Your task to perform on an android device: Go to the My Trips tab and track the status of the train from London St Pancras to NE.
Image 0: 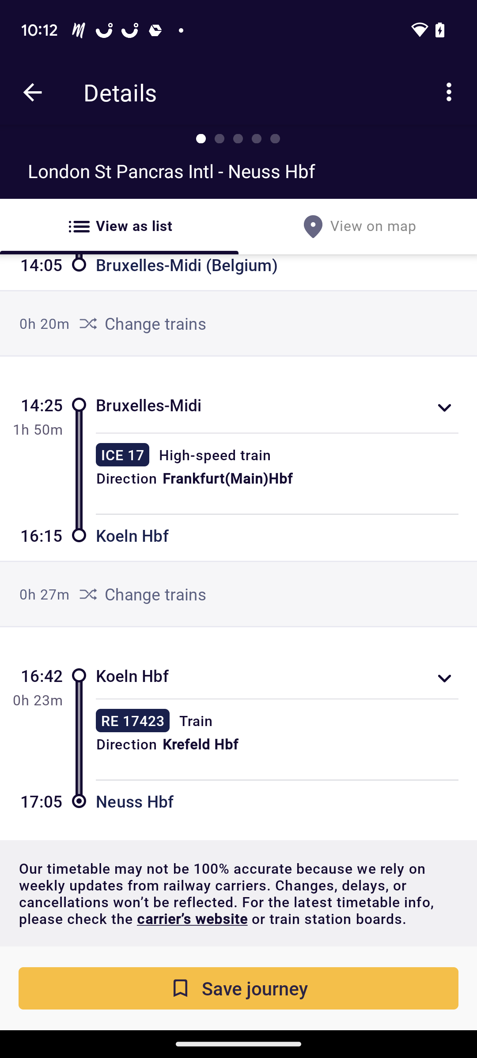
Click on the save journey tab at the bottom of the screen.
Step 0: click (238, 988)
Image 2: 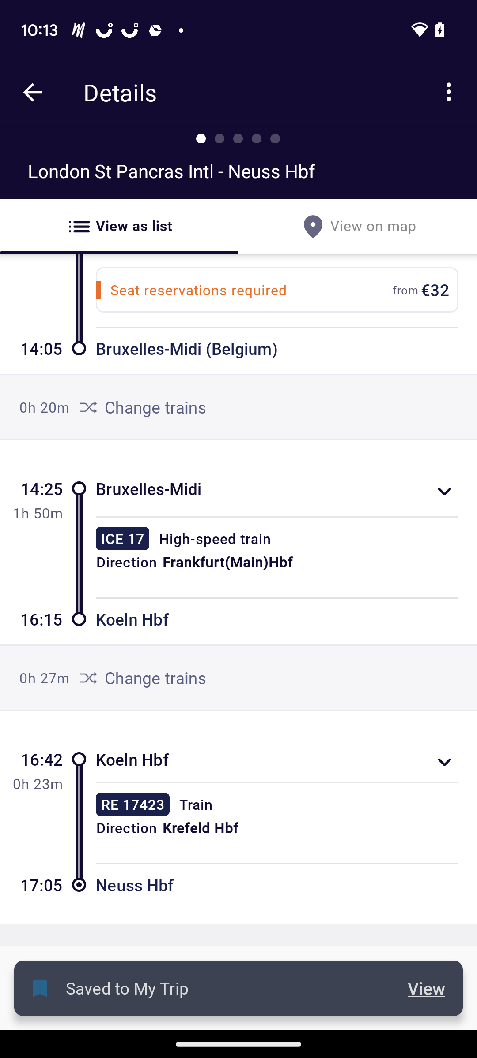
Go back to the previous screen
Step 2: press back button
Image 3: 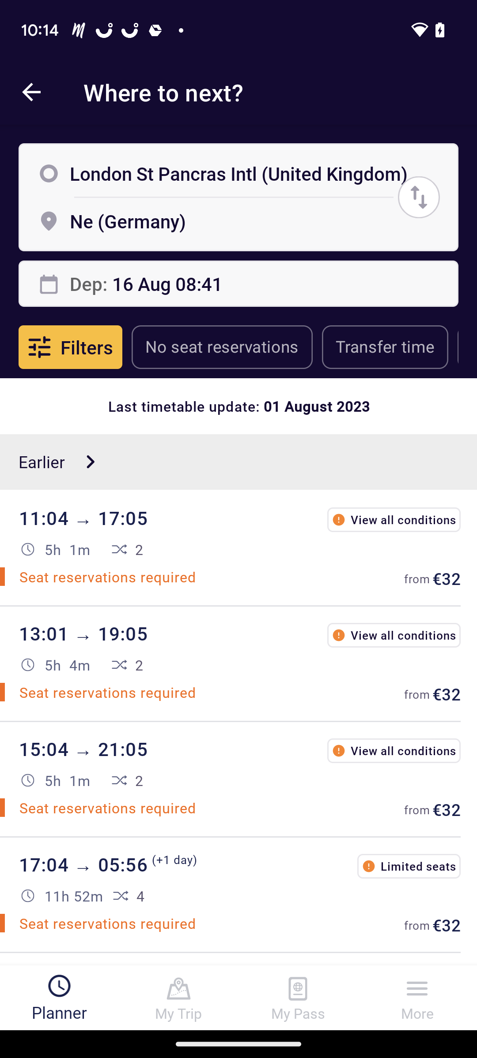
Click on the My Trips tab, which is the second number at the bottom left corner.
Step 3: click (179, 998)
Image 4: 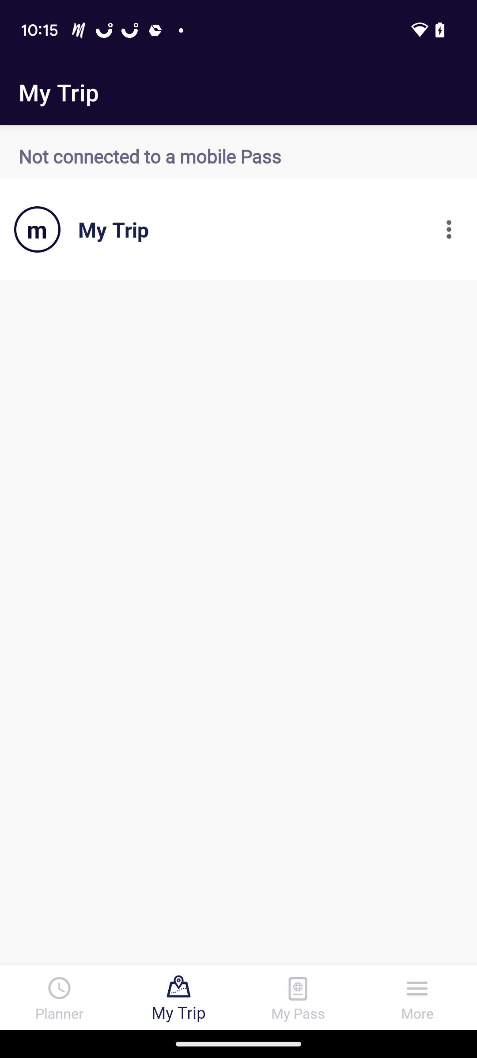
select the tab my trip at the top
Step 4: click (170, 236)
Image 6: 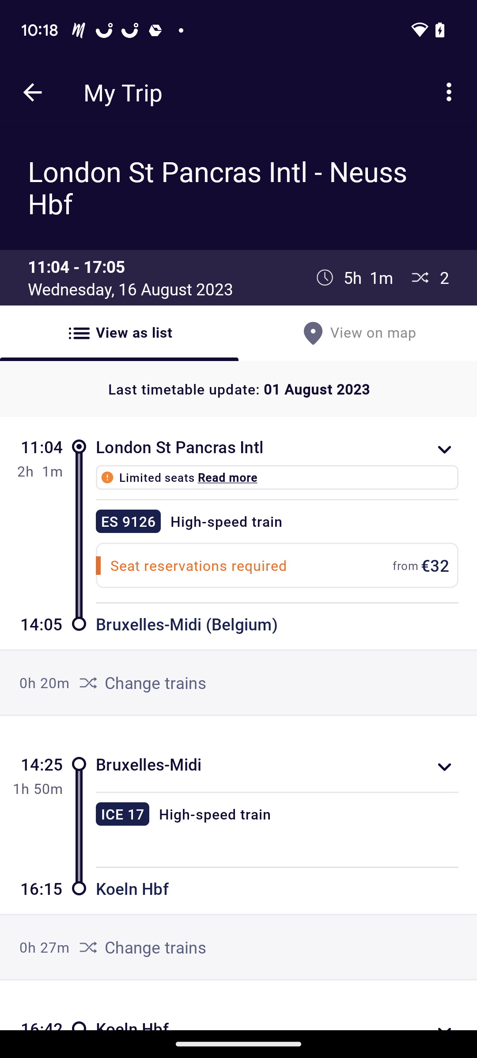
click on the down side arrow on the first tab .
Step 6: click (441, 454)
Image 7: 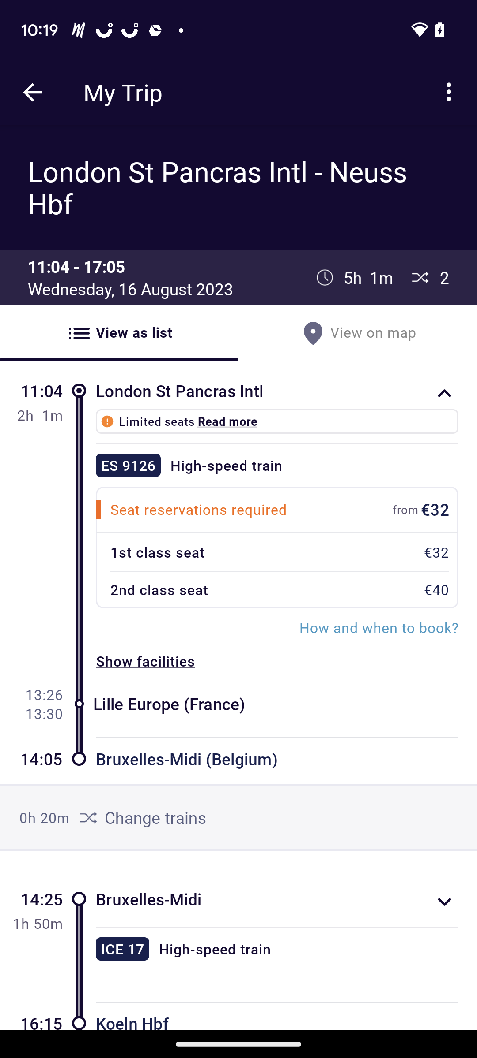
scroll up
Step 7: scroll down
Image 8: 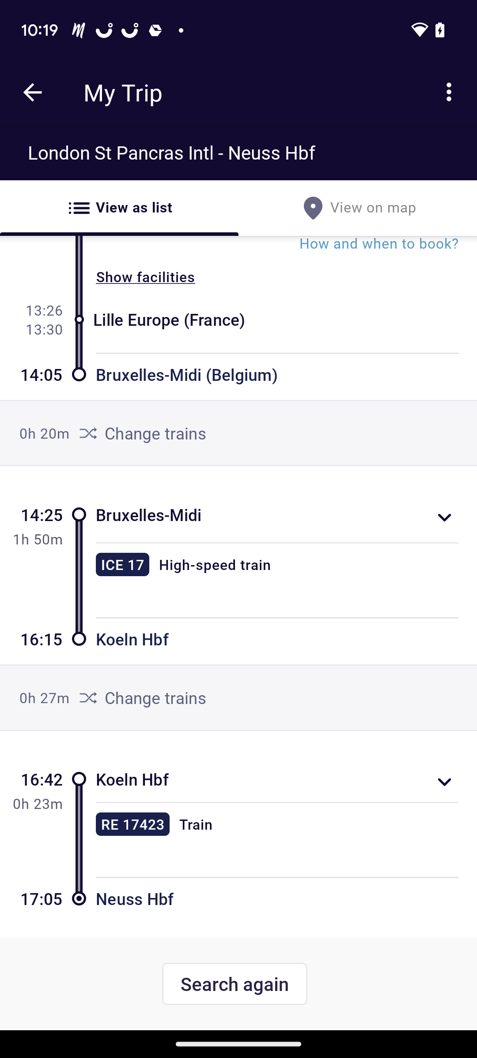
click on the down side arrow on the second tab.
Step 8: click (444, 510)
Image 9: 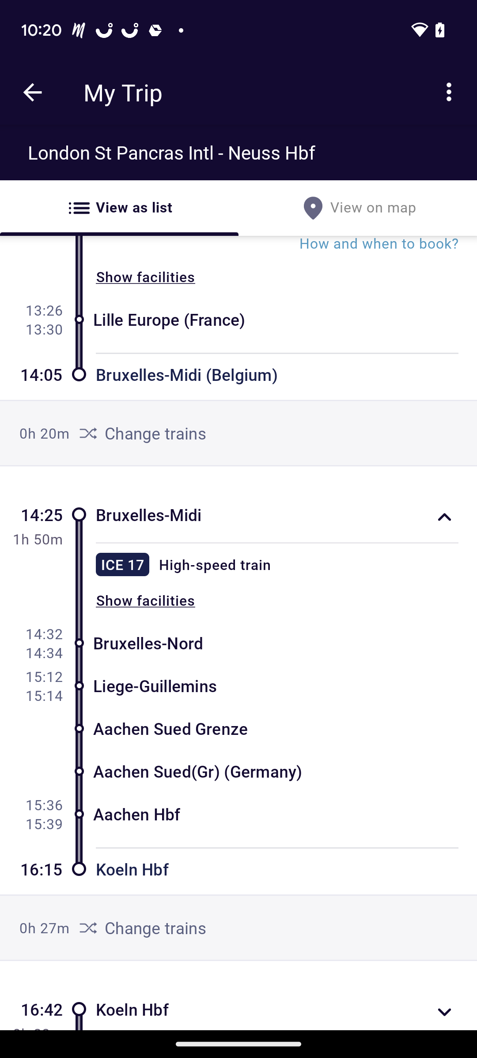
scroll up
Step 9: scroll down